Your task to perform on an android device: In the Triplt app, I want to Find an activity of the Tour to Bishop Museum in Bernice Street Honolulu from Jan. 25, 2024 to Jan. 25, 2024
Image 1: 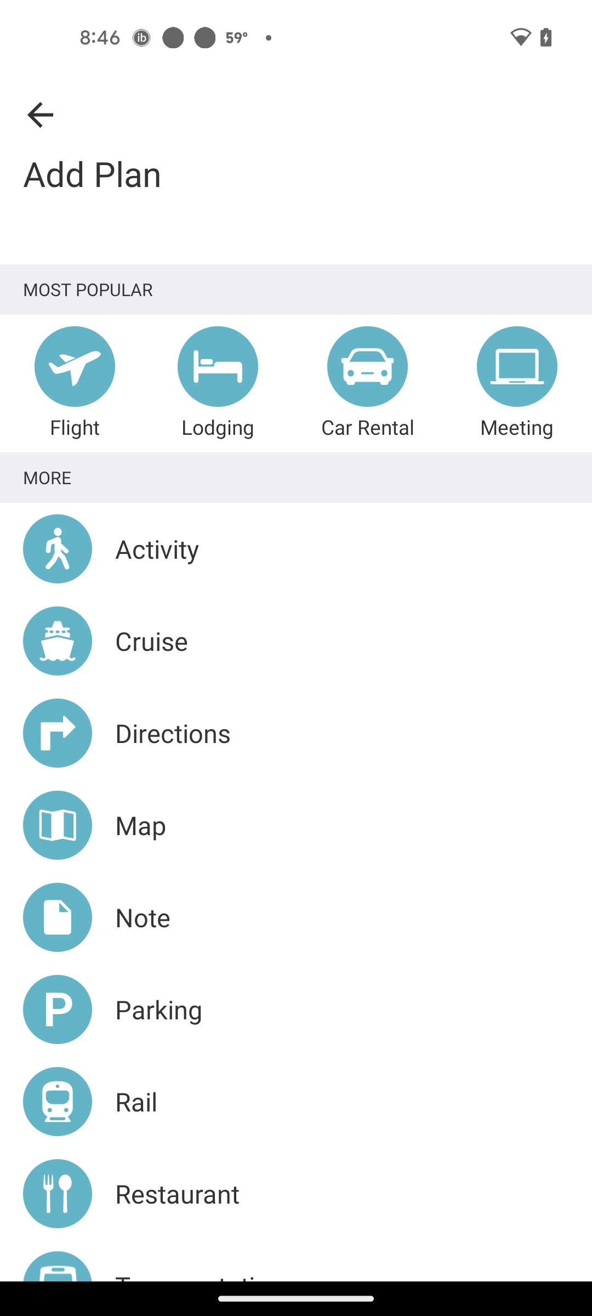
Go to the Activity section
Step 1: click (157, 548)
Image 2: 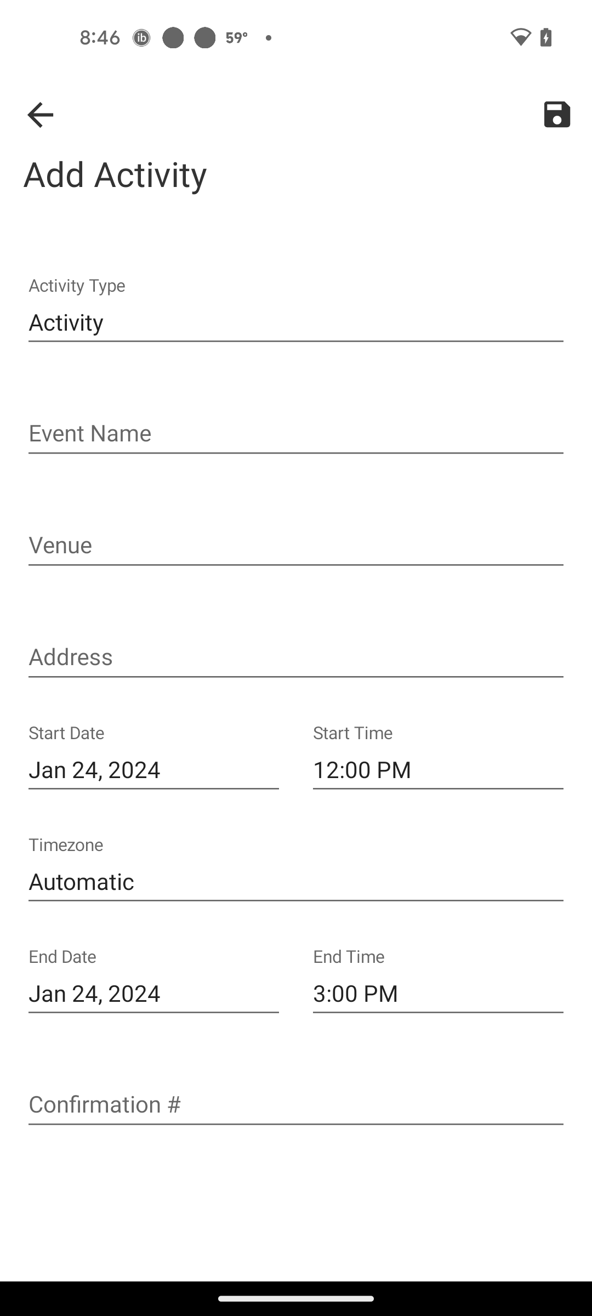
Click on the Activity text bar
Step 2: click (296, 322)
Image 3: 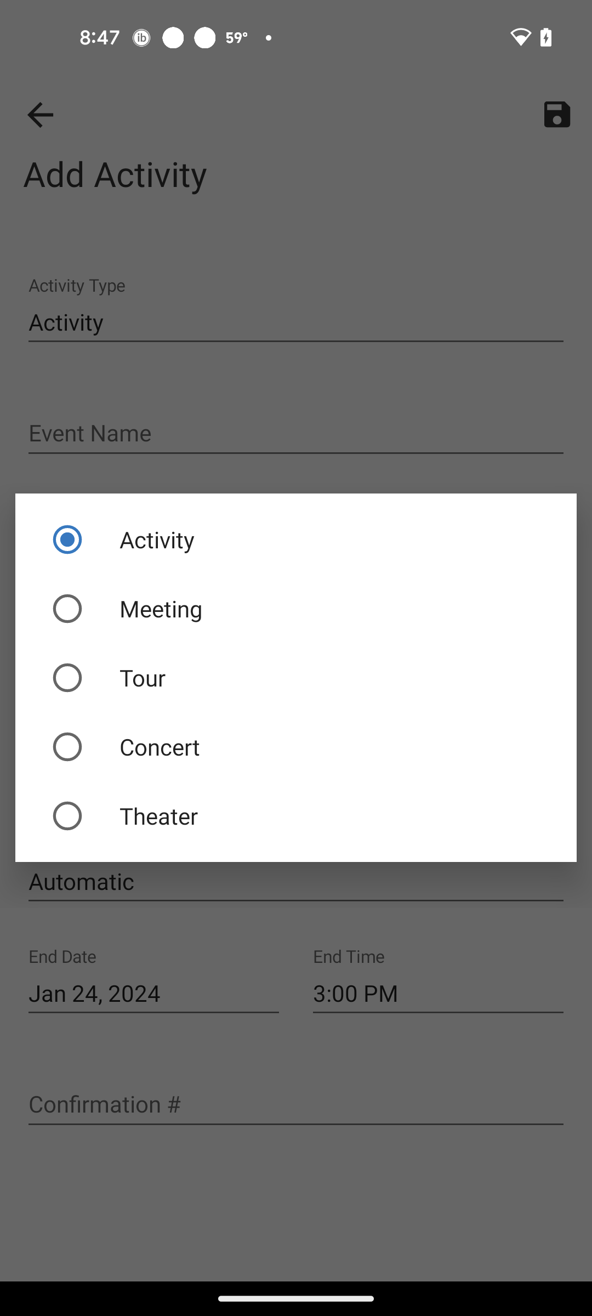
Select the Tour option
Step 3: click (295, 678)
Image 4: 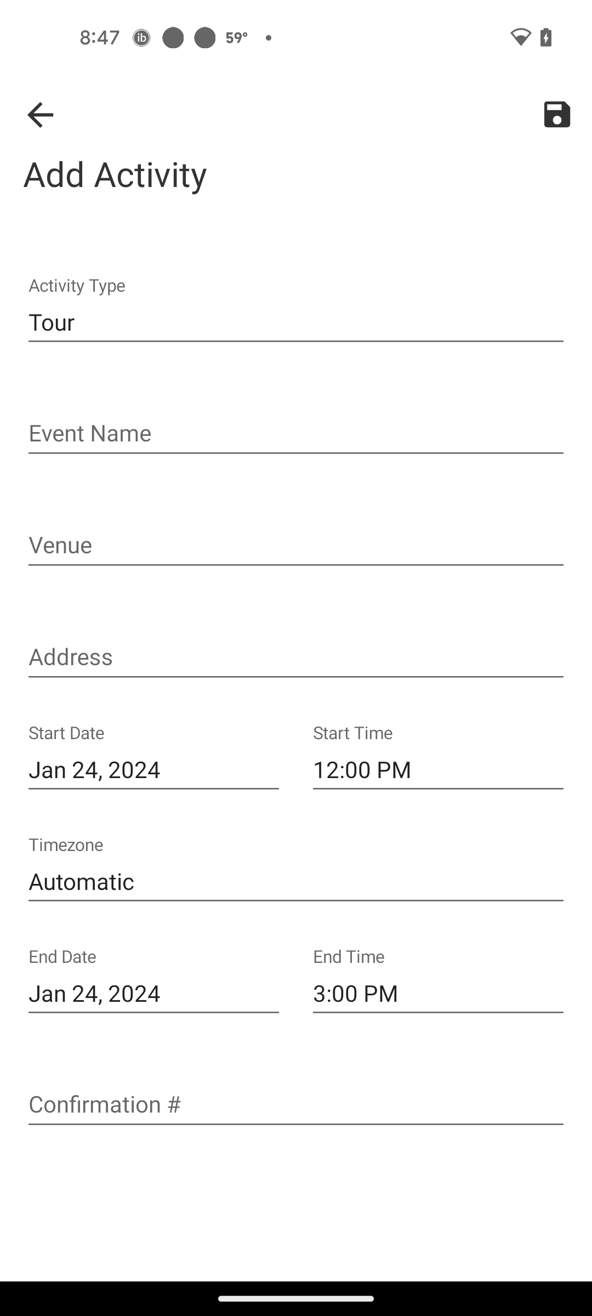
Click on the Event Name text bar
Step 4: click (296, 434)
Image 5: 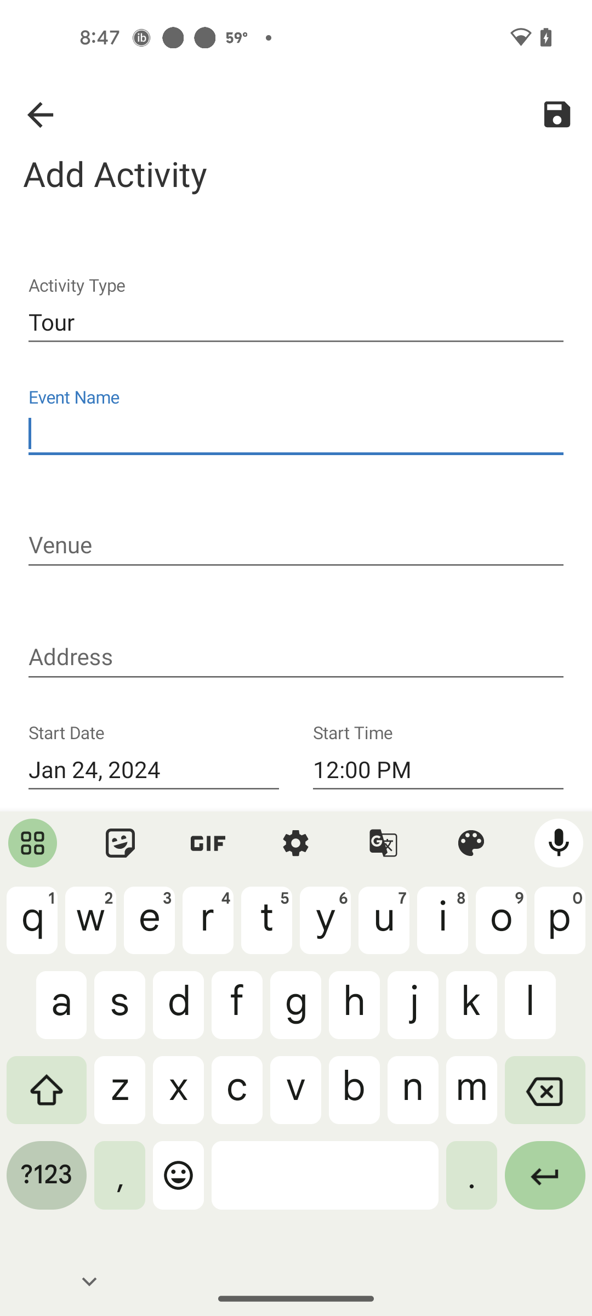
Enter the Event Name Bishop Museum
Step 5: type "Bishop Museum"
Image 6: 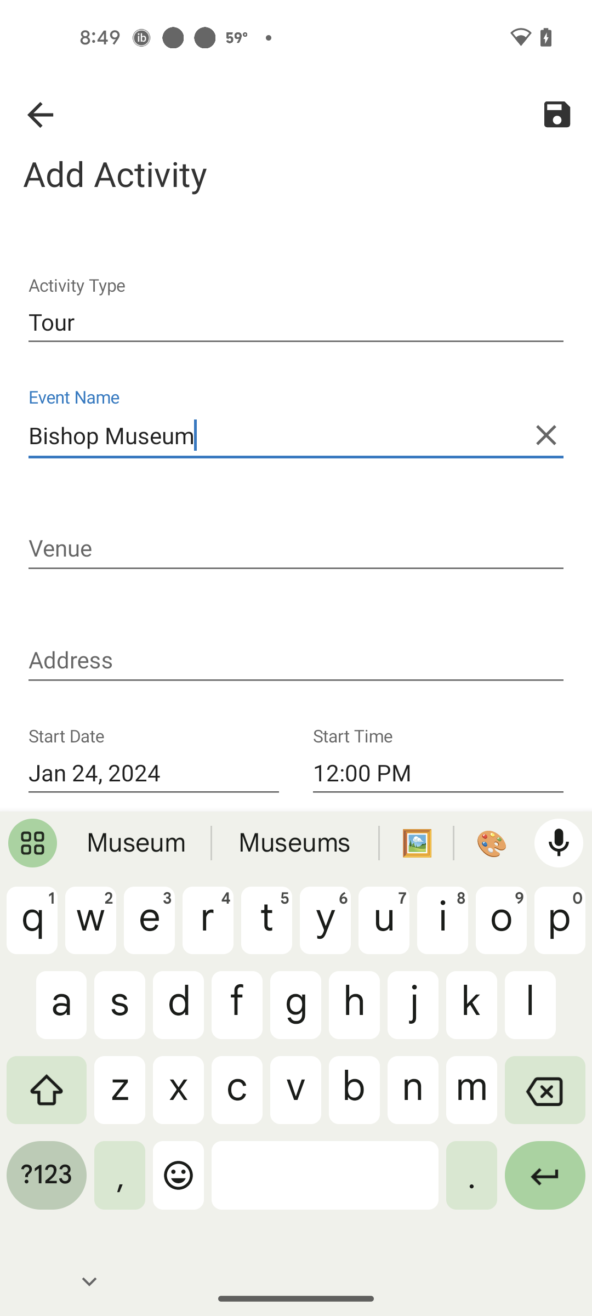
Click on the Venue text bar
Step 6: click (296, 549)
Image 8: 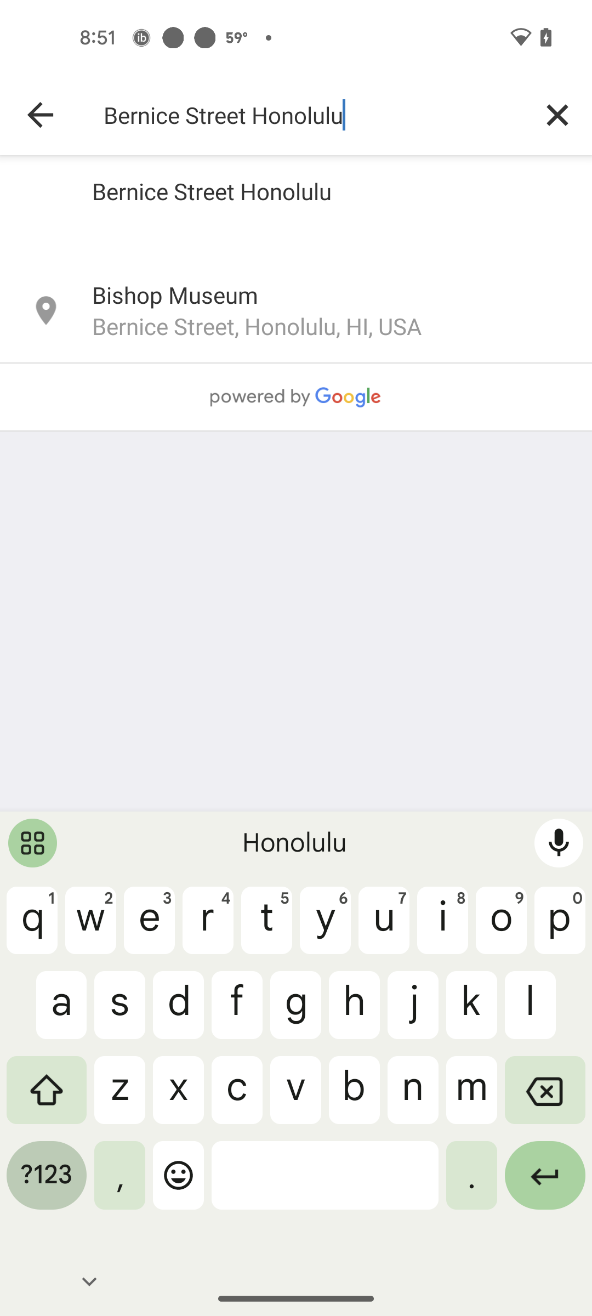
Select the first search result
Step 8: click (175, 294)
Image 9: 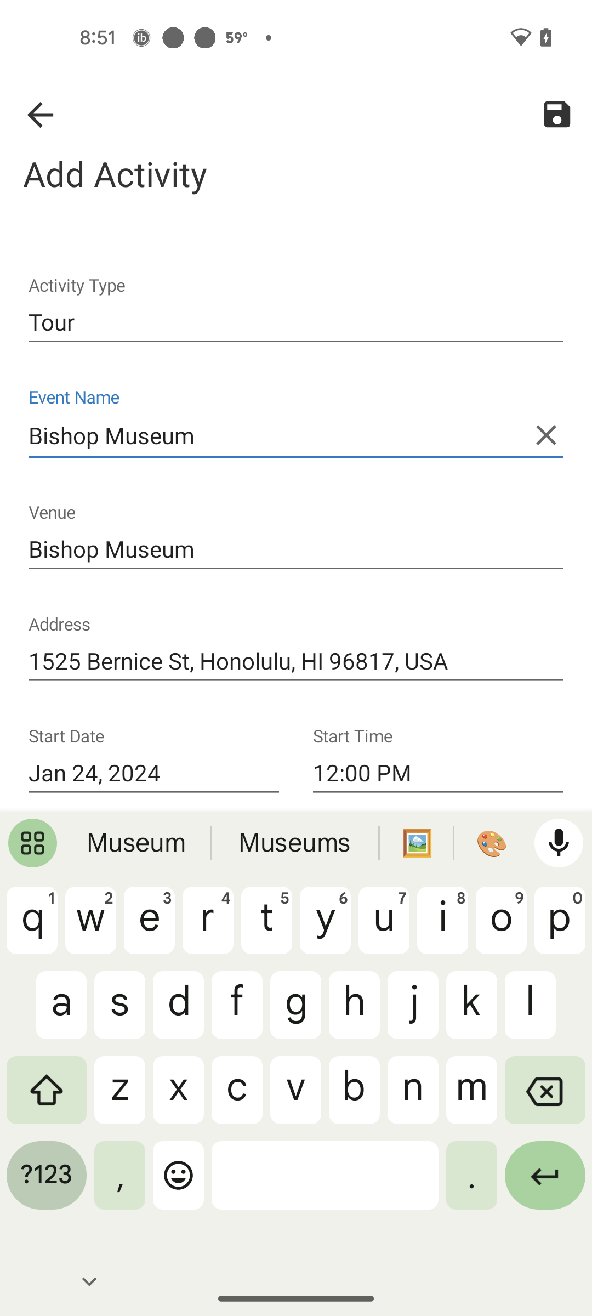
Click on the Start Date text bar
Step 9: click (153, 773)
Image 10: 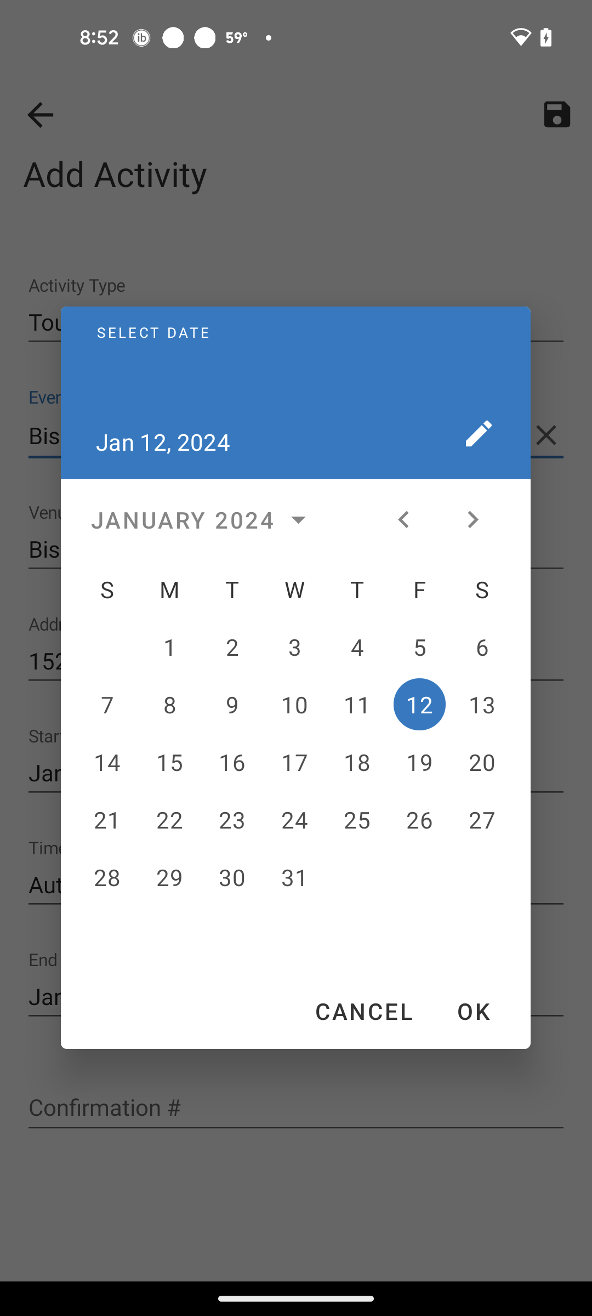
Select the date Jan. 25, 2024
Step 10: click (357, 819)
Image 11: 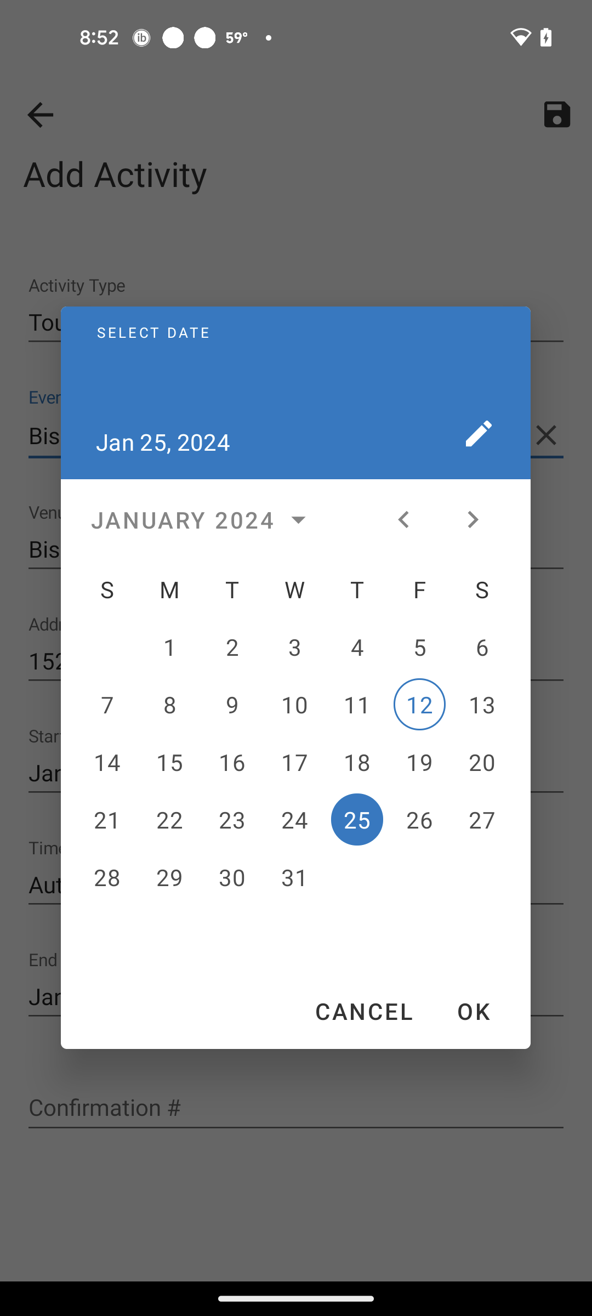
Click on the OK option
Step 11: click (473, 1011)
Image 12: 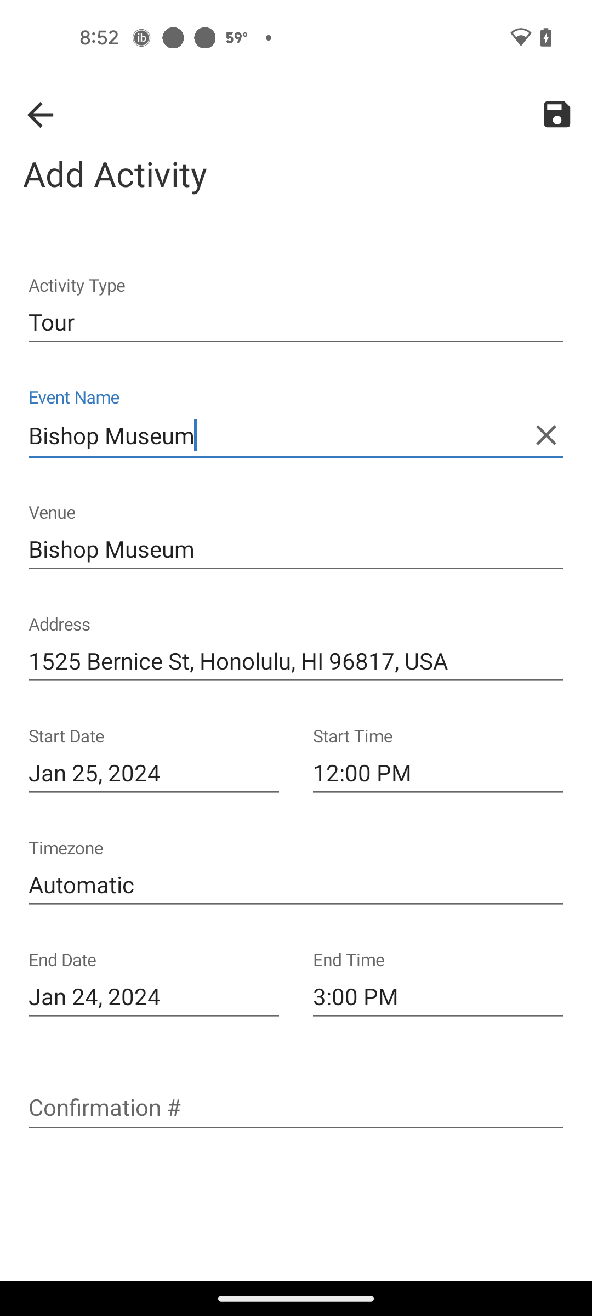
Click on the End Date text bar
Step 12: click (153, 996)
Image 14: 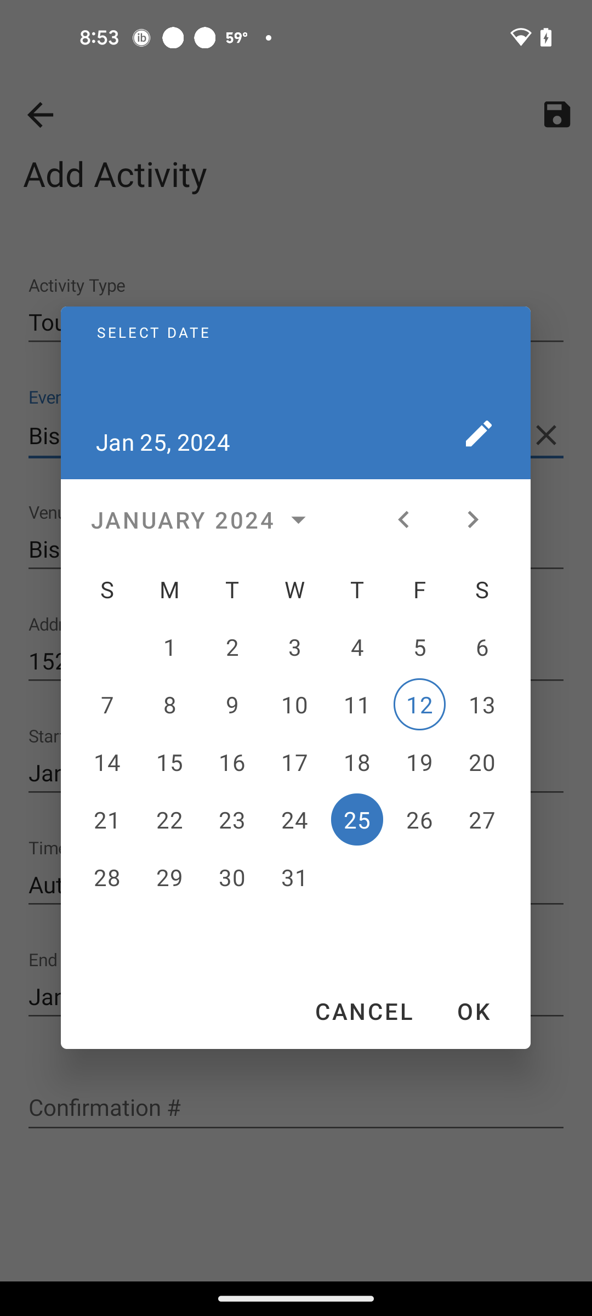
Click the OK option
Step 14: click (473, 1011)
Image 15: 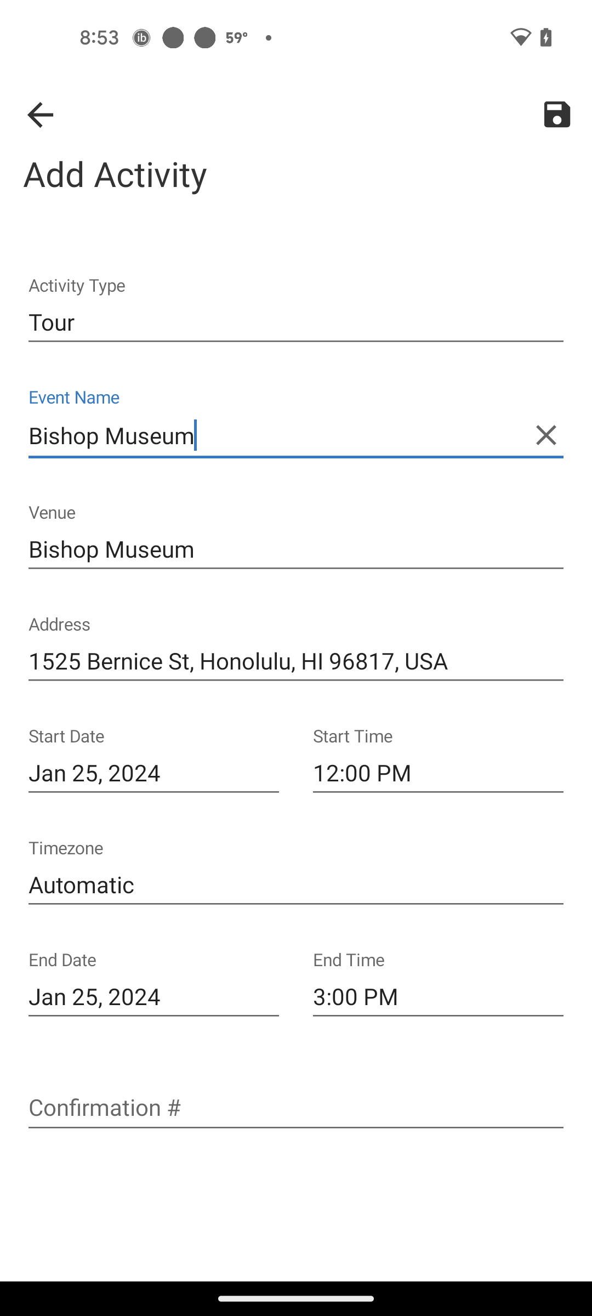
Click on the save icon at the top right corner of the screen
Step 15: click (557, 115)
Image 16: 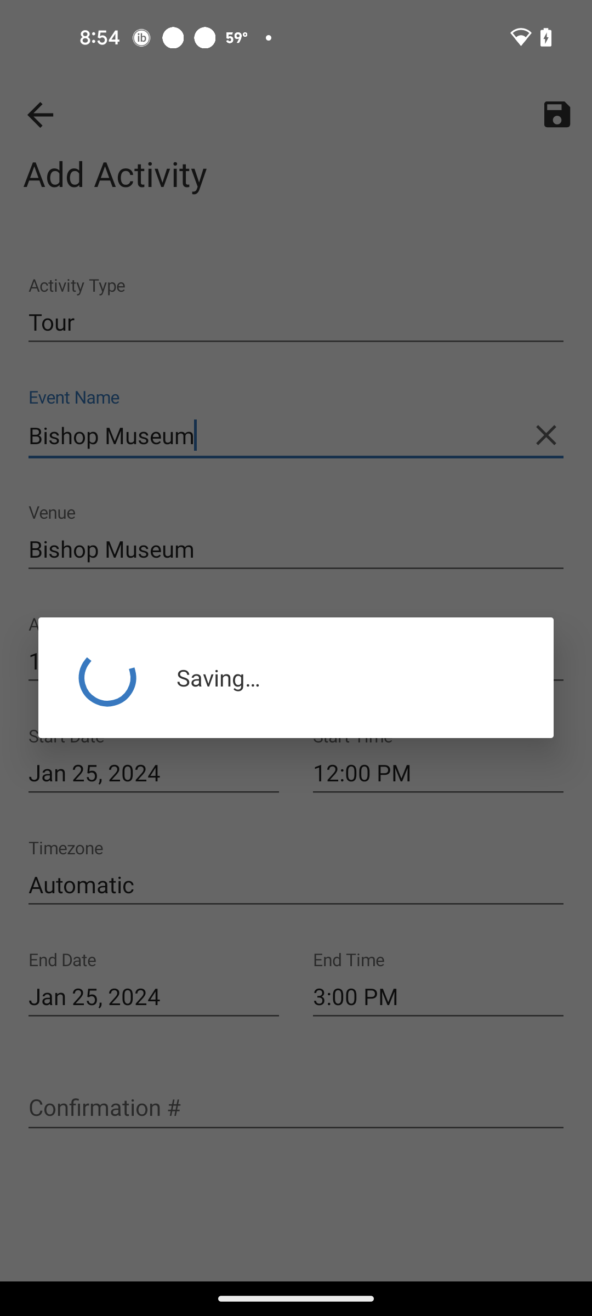
Click on the save icon at the top right corner of the screen
Step 16: wait